Your task to perform on an android device: I would like to purchase a new pair of formal shoes for my hubby because his current ones are becoming damaged.Use the Allen solly app to find the allen solly formal shoes for men.
Image 0: 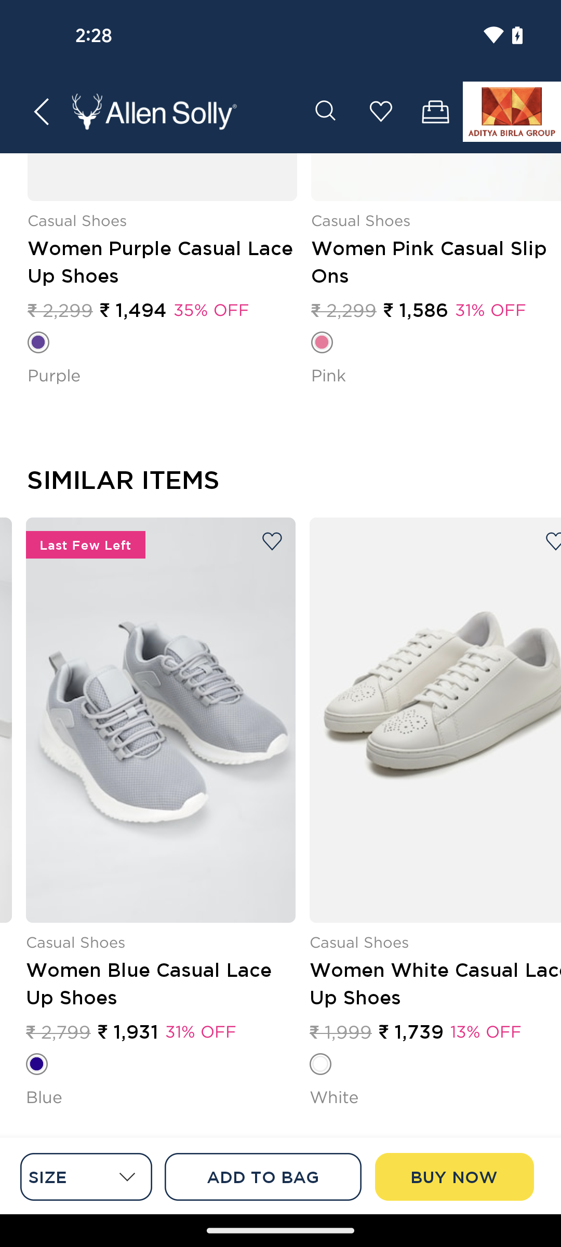
Go back to the previous page
Step 0: press back button
Image 1: 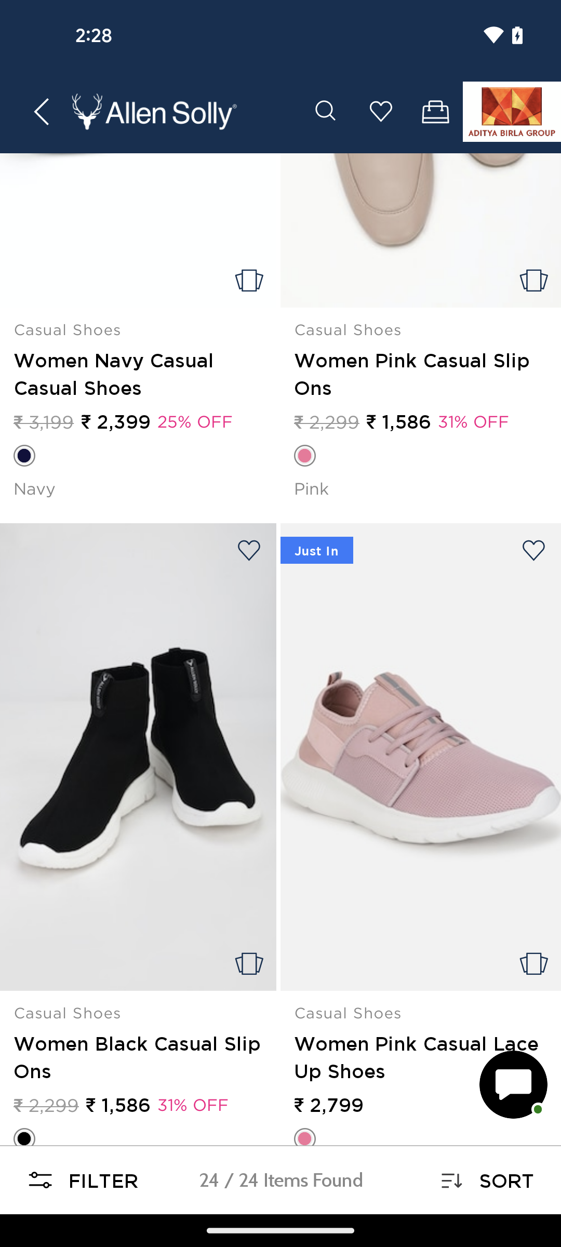
Go back to the previous page
Step 1: press back button
Image 2: 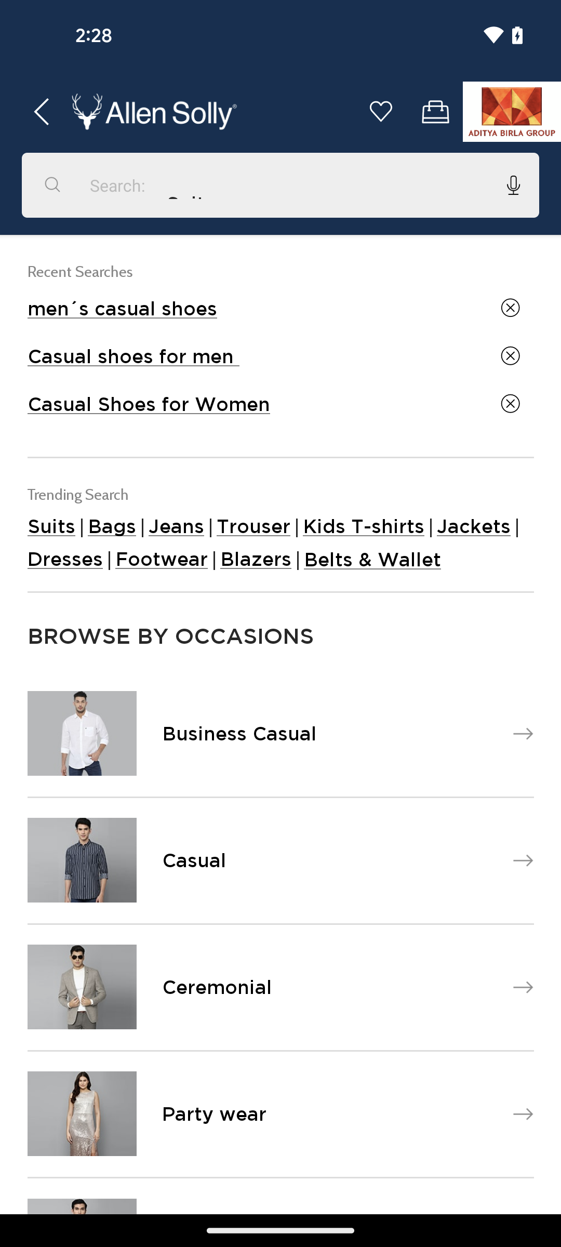
Go back to the previous page
Step 2: press back button
Image 3: 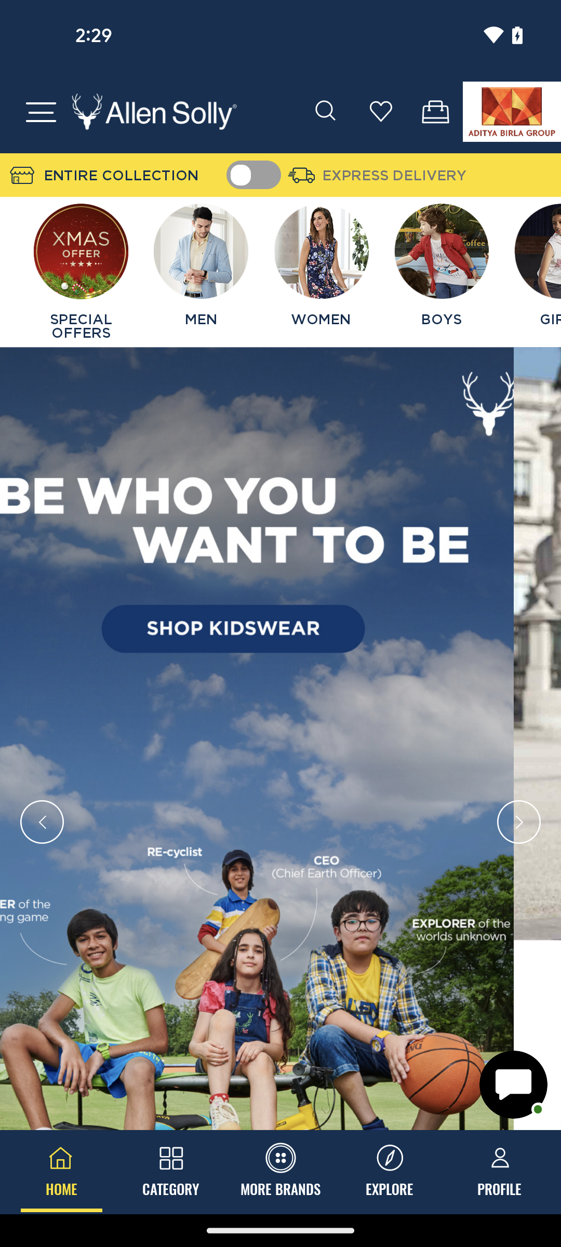
Tap on the category option at the bottom of the screen
Step 3: click (280, 642)
Image 4: 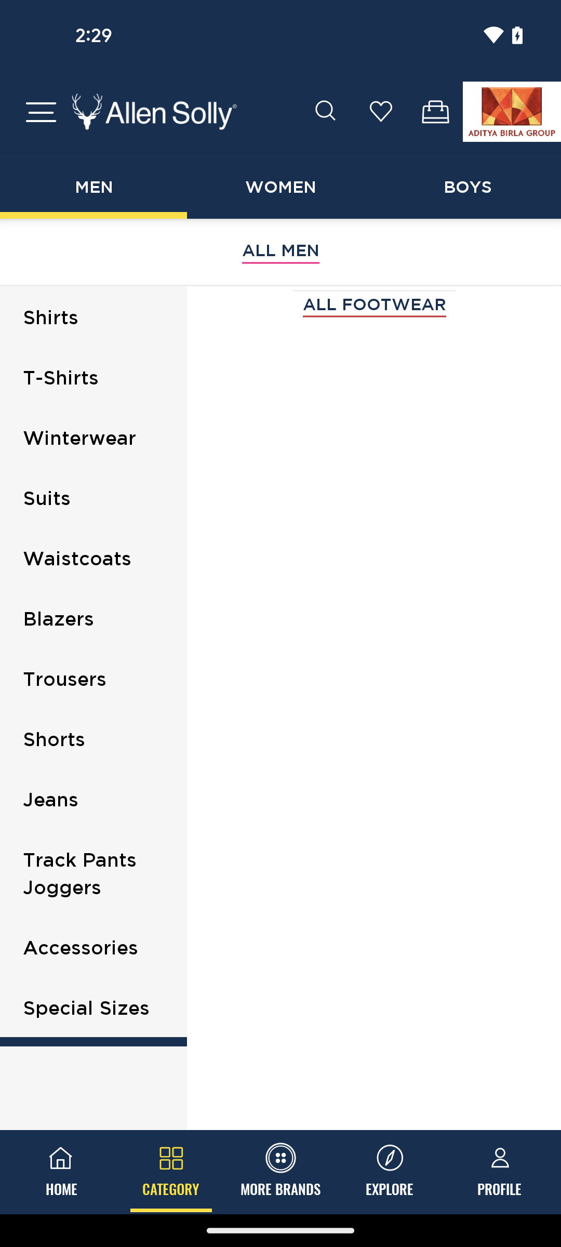
Tap on the all footwear option
Step 4: click (375, 305)